Your task to perform on an android device: first product on the list appears to be a good fit for my needs, so I'd like to see more about it.
Image 0: 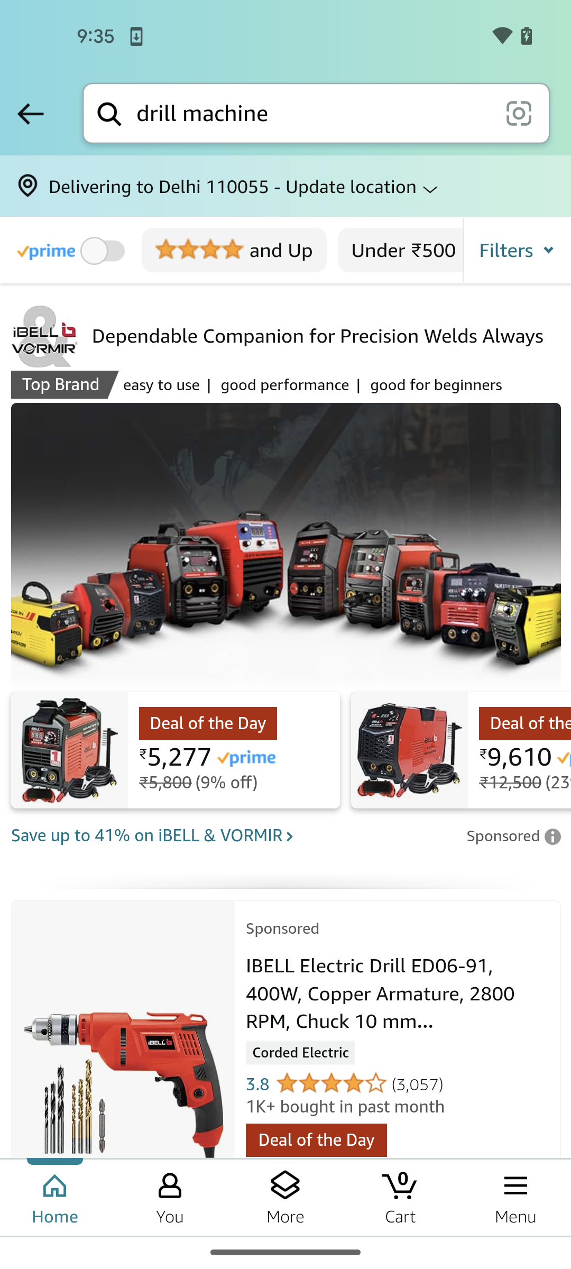
click to open the first product from the list
Step 0: click (398, 992)
Image 1: 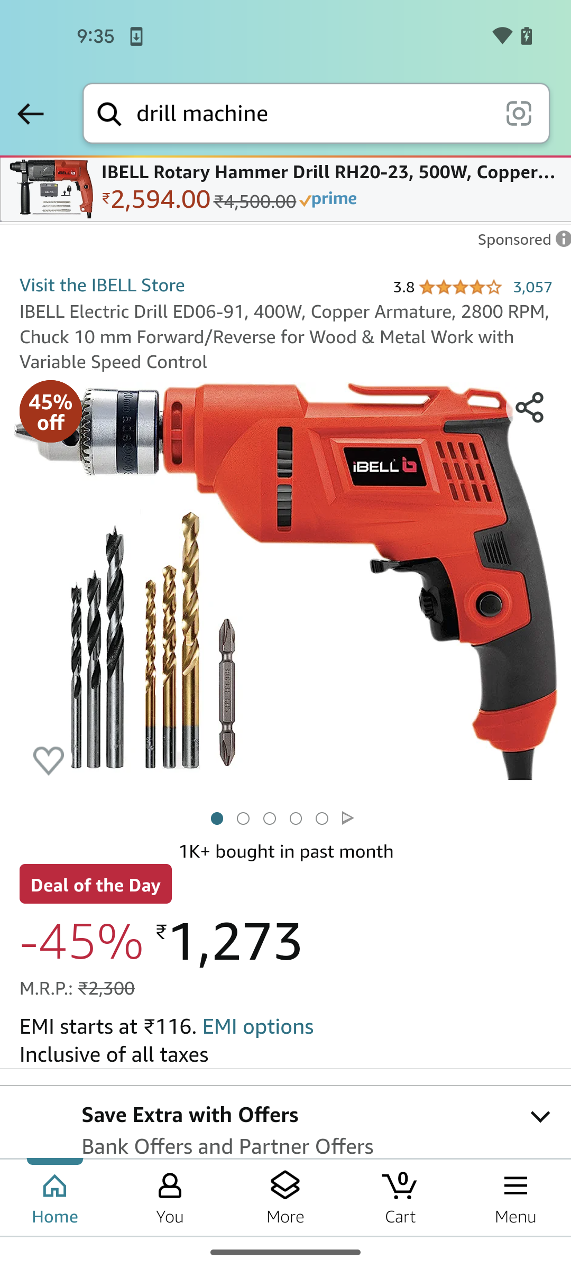
scroll down to see details
Step 1: scroll down
Image 2: 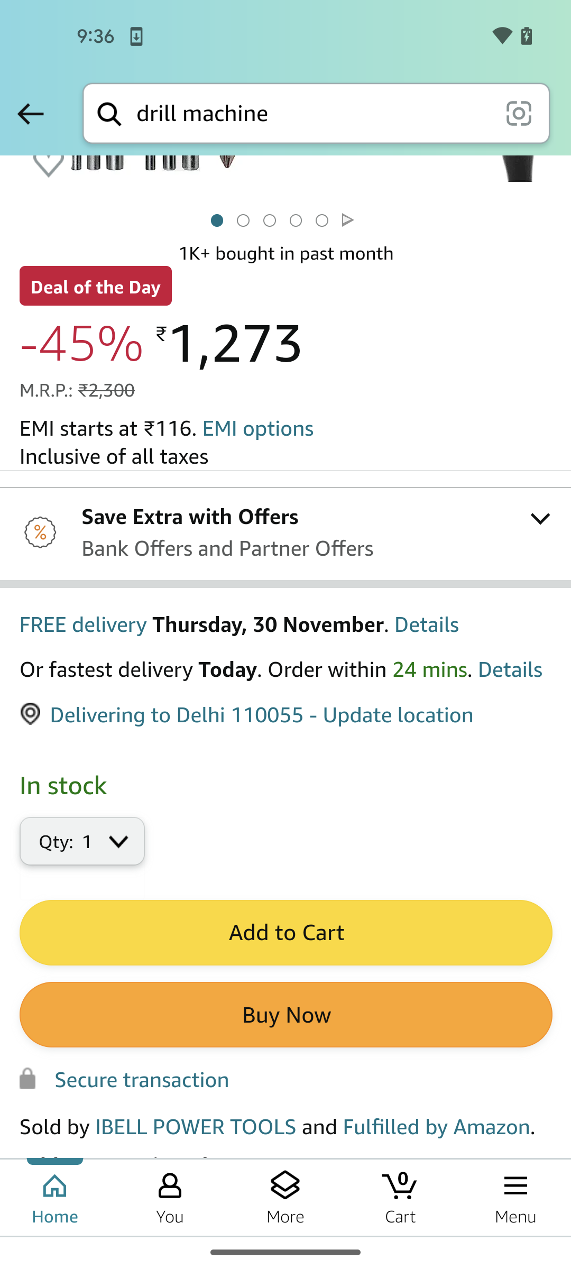
scroll down to see details
Step 2: scroll down
Image 3: 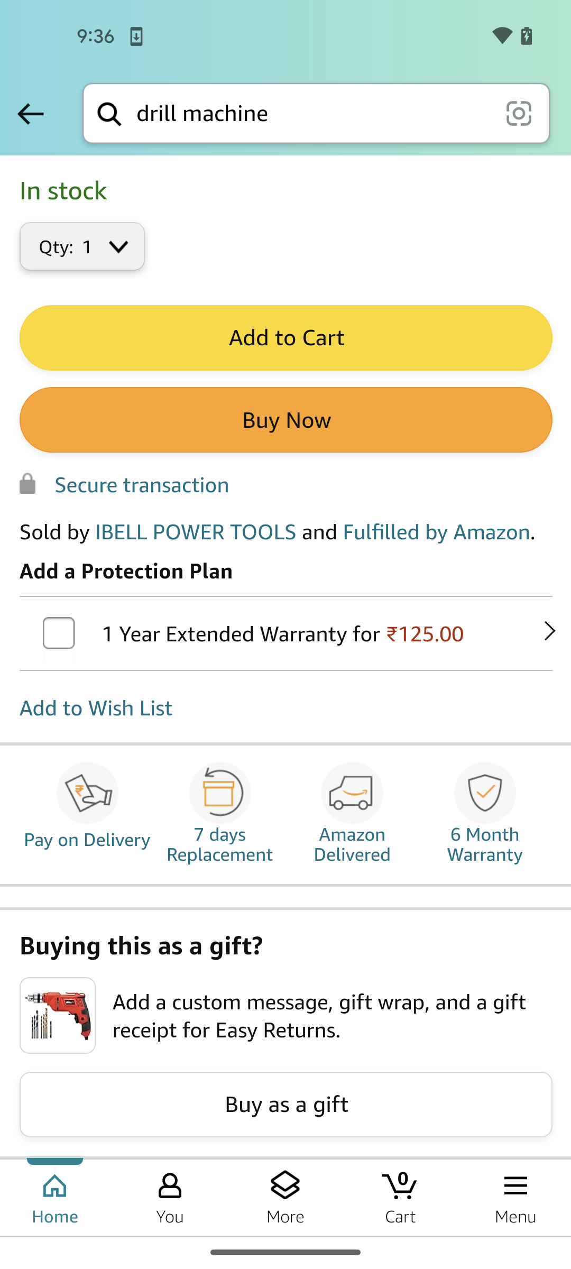
scroll down to see details
Step 3: scroll down